Your task to perform on an android device: Share the audio file to Thomas at Thomas123@gmail.com in the Smart recorder app.
Image 1: 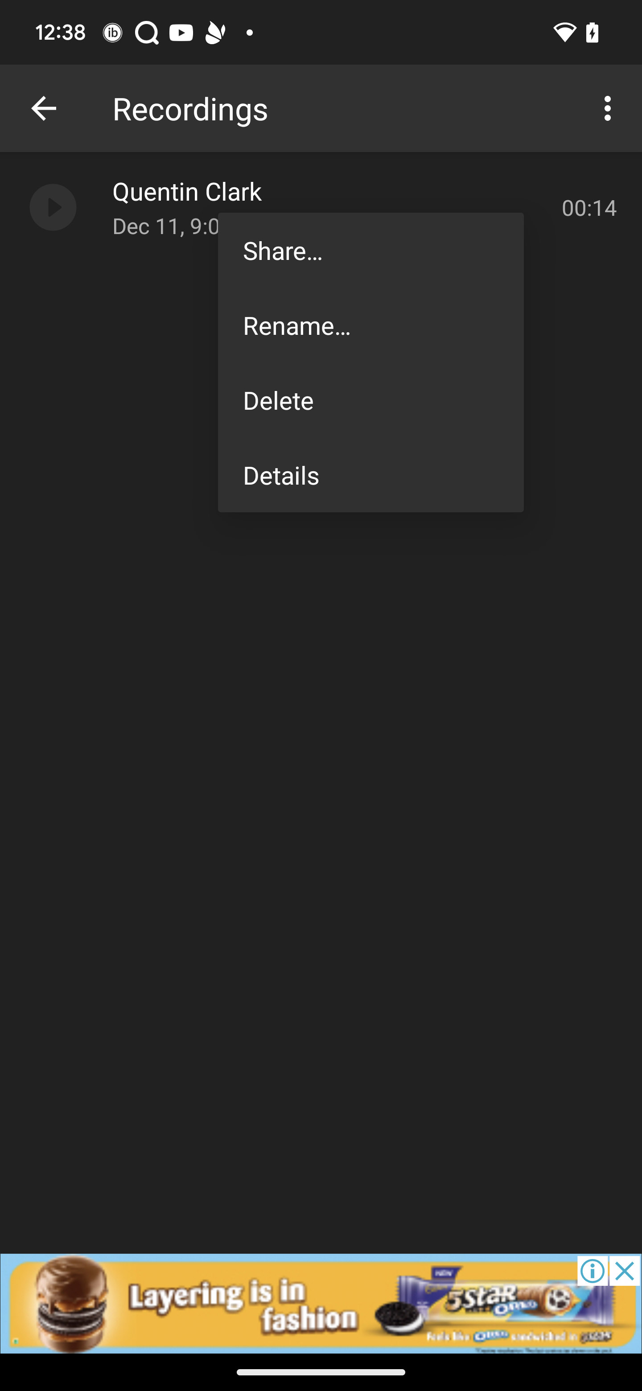
Click on the share button
Step 1: click (370, 250)
Image 2: 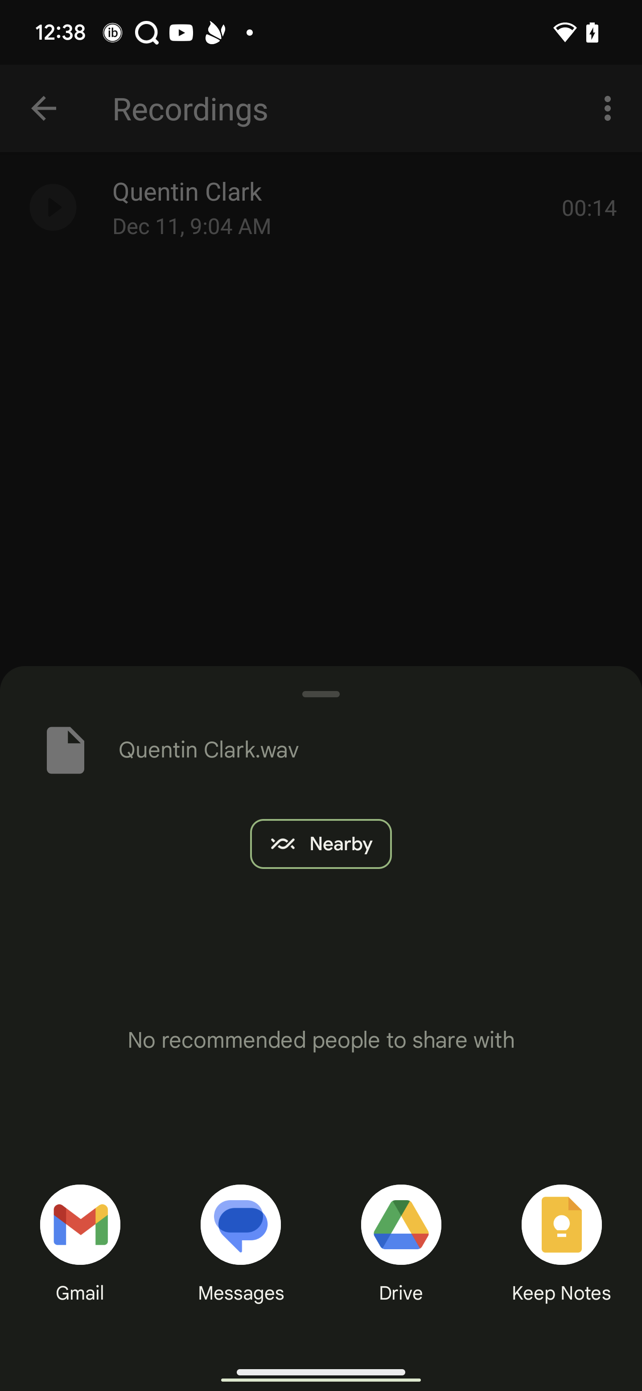
Click on the gmail option
Step 2: click (94, 1244)
Image 3: 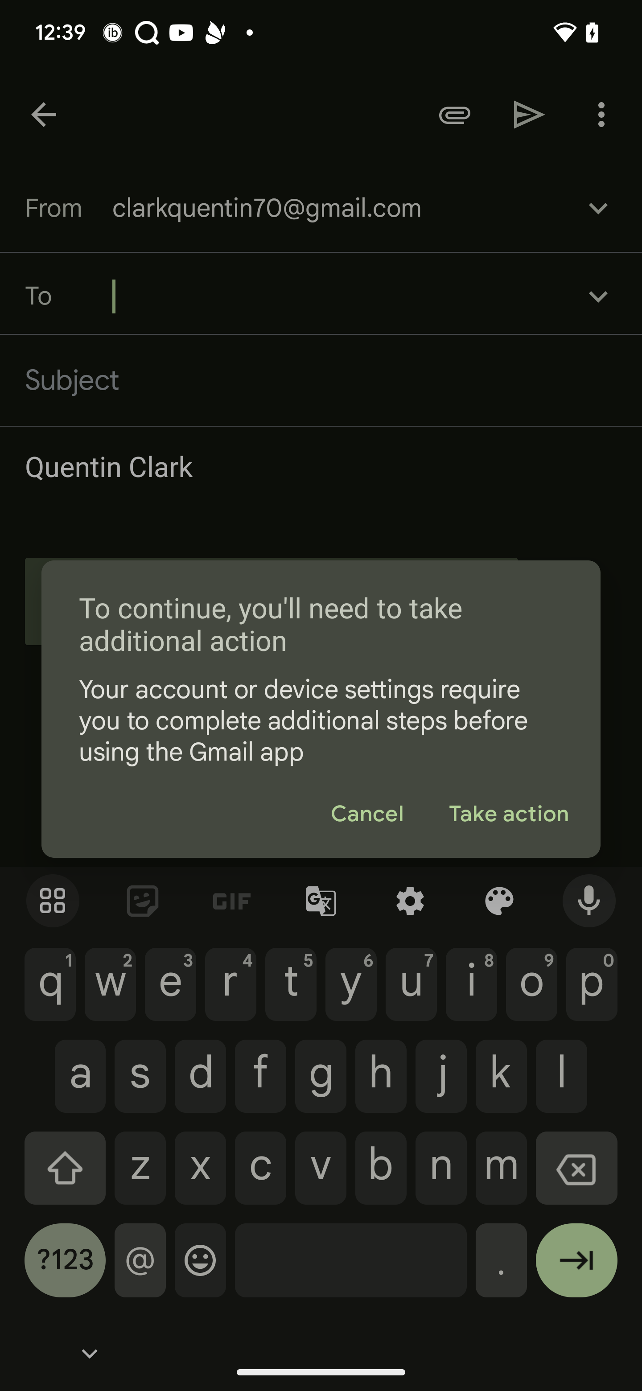
Click on the gmail option
Step 3: wait
Image 4: 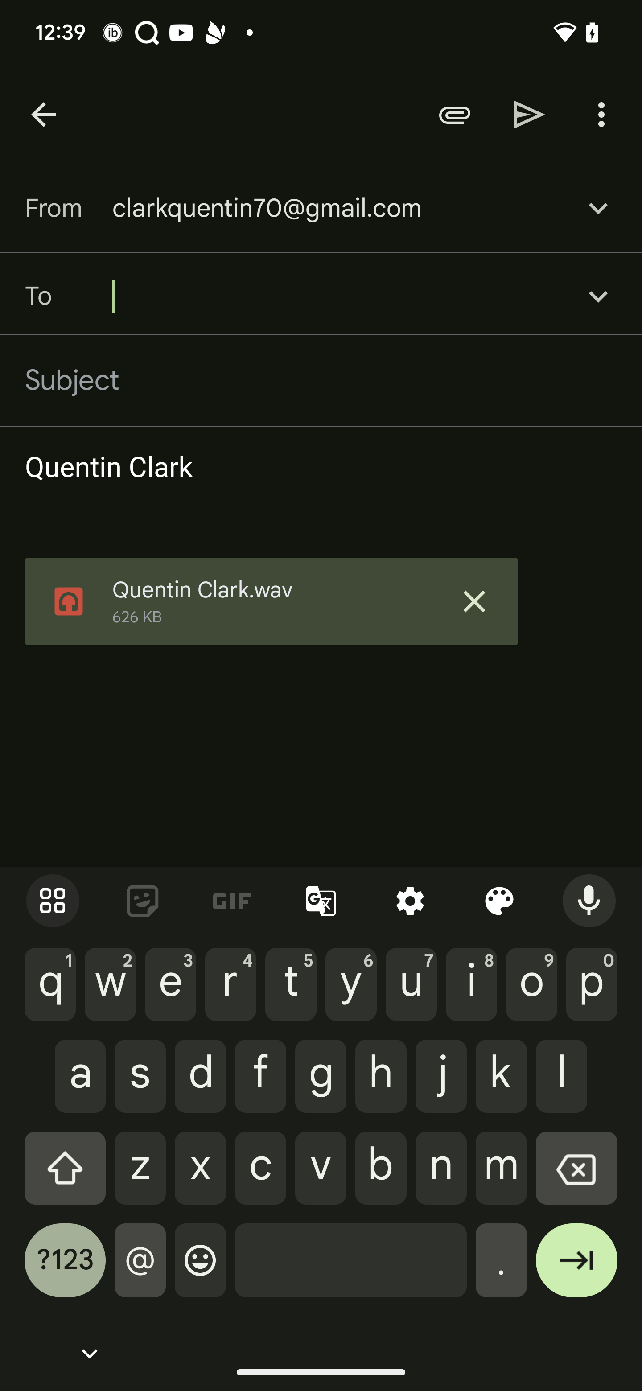
Type Thomas123@gmail.com in the recipient tab
Step 4: type "Thomas123@gmail.com"
Image 5: 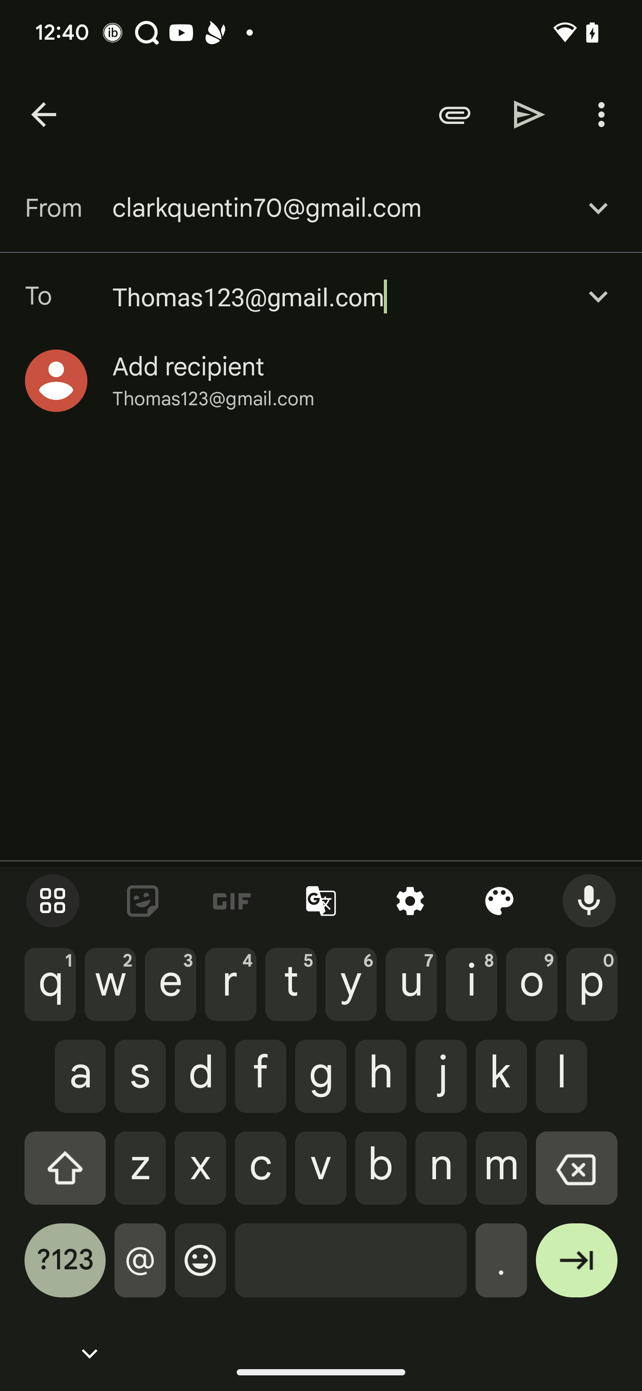
Click on the share button
Step 5: click (529, 114)